Your task to perform on an android device: Go to the Tasty app & view the Pumpkin Mac 'n' Cheese recipe under Popular category
Image 0: 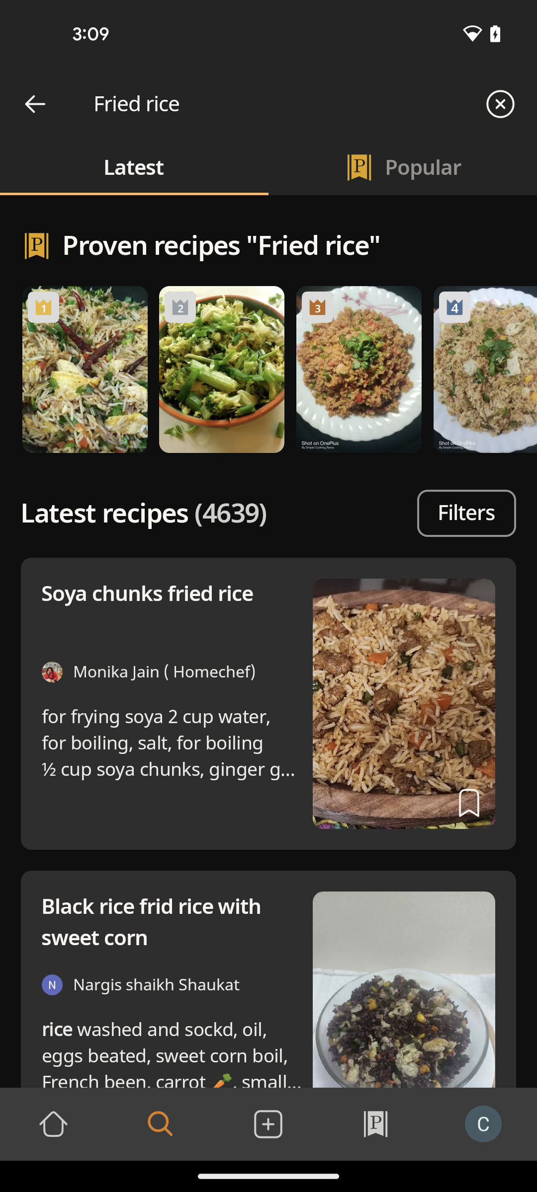
open the Tasty app
Step 0: open app "Tasty"
Image 1: 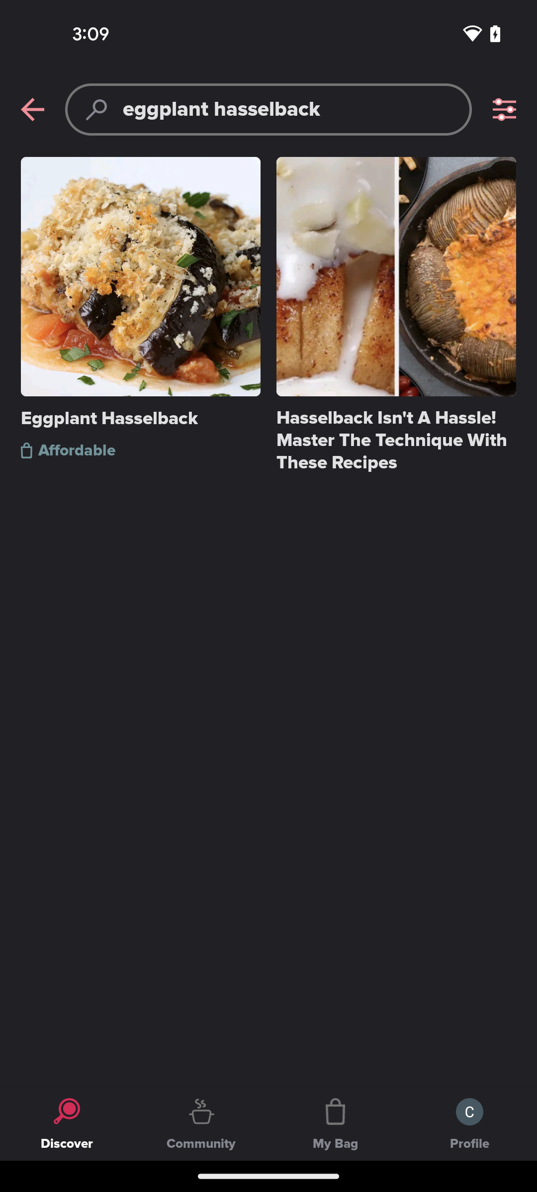
go back
Step 1: press back button
Image 2: 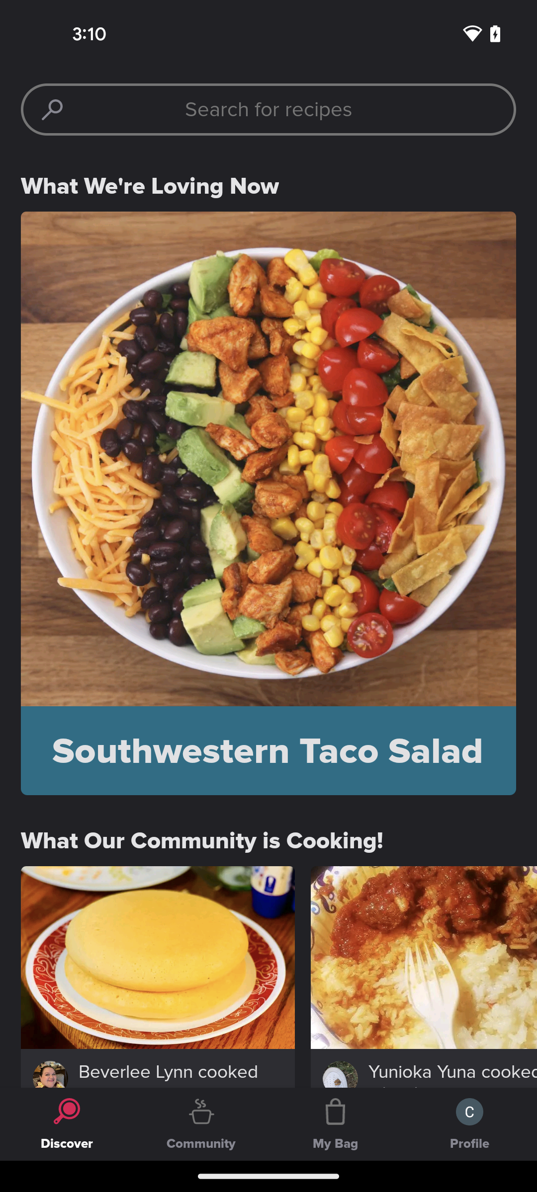
scroll down to view Popular categories
Step 2: scroll down
Image 3: 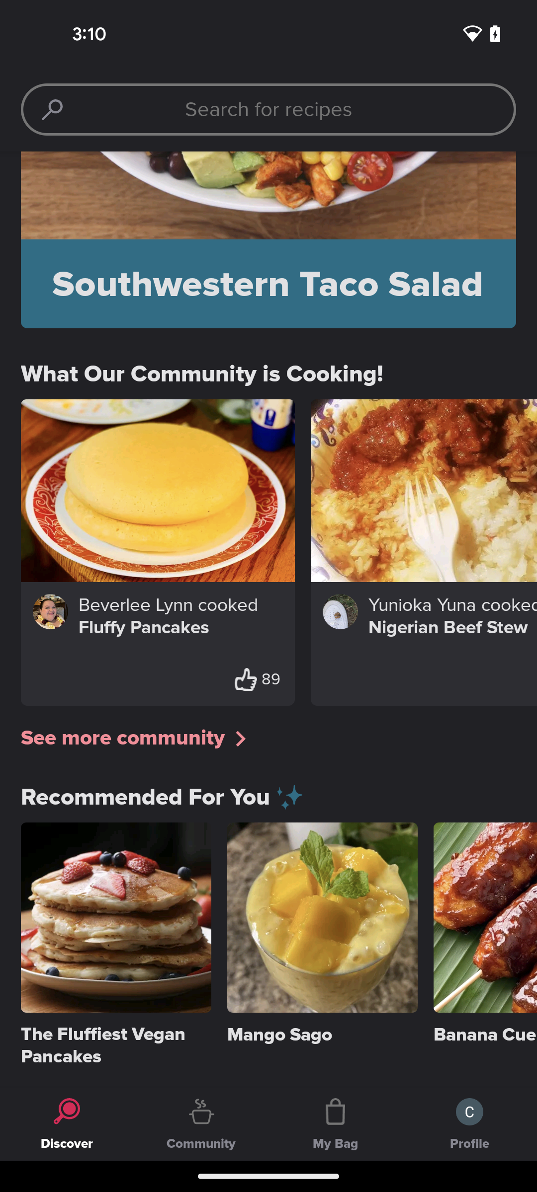
scroll down to view Popular categories
Step 3: scroll down
Image 4: 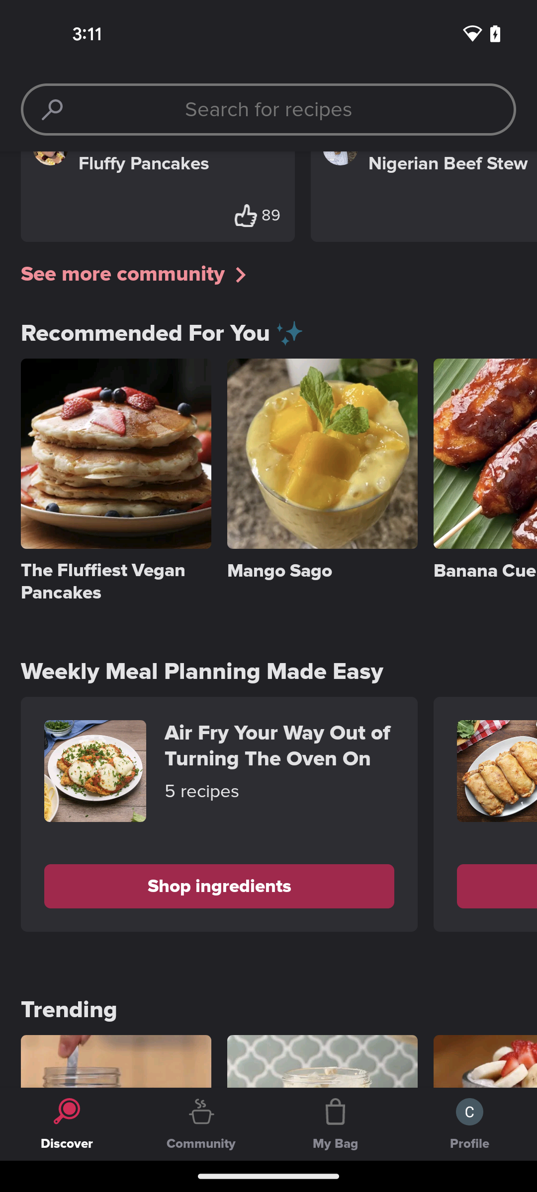
scroll down to view Popular categories
Step 4: scroll down
Image 5: 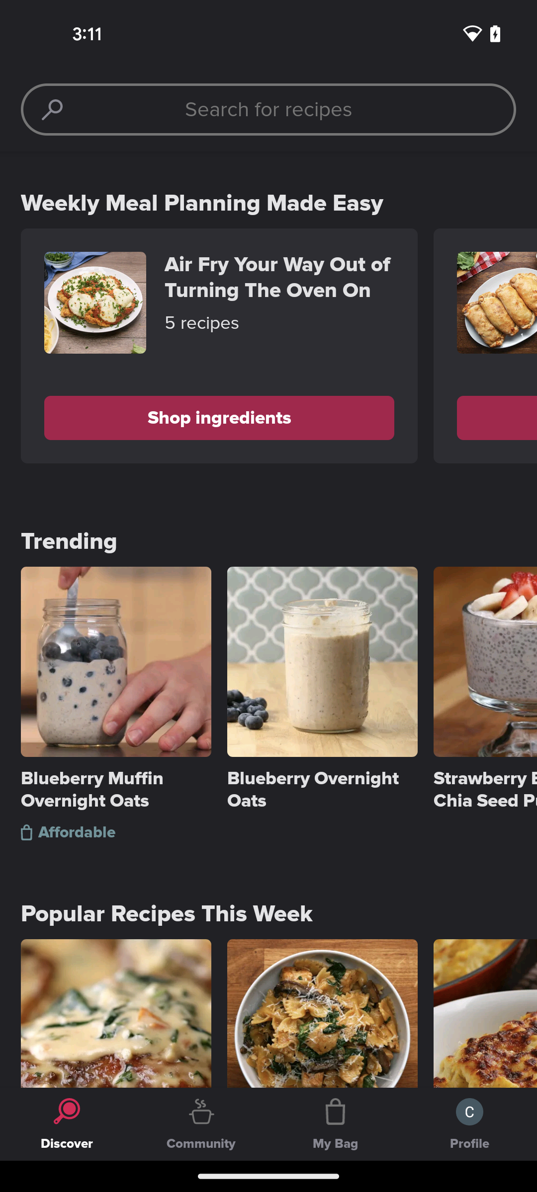
scroll down to view Popular categories
Step 5: scroll down